Your task to perform on an android device: Increase the brightness level & turn on night mode under display settings
Image 0: 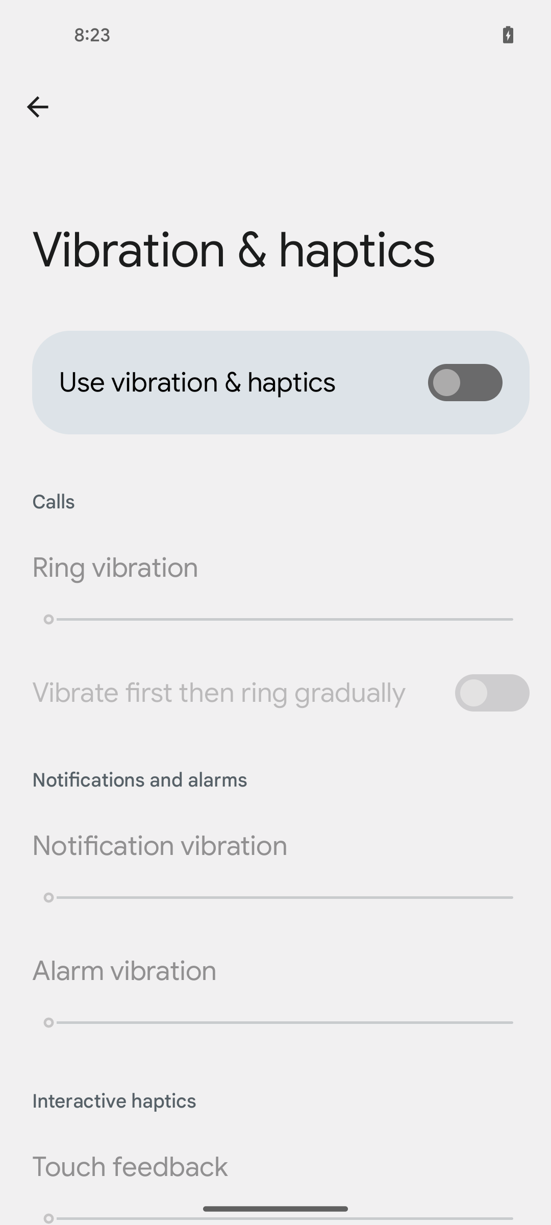
go back to settings homepage
Step 0: press back button
Image 1: 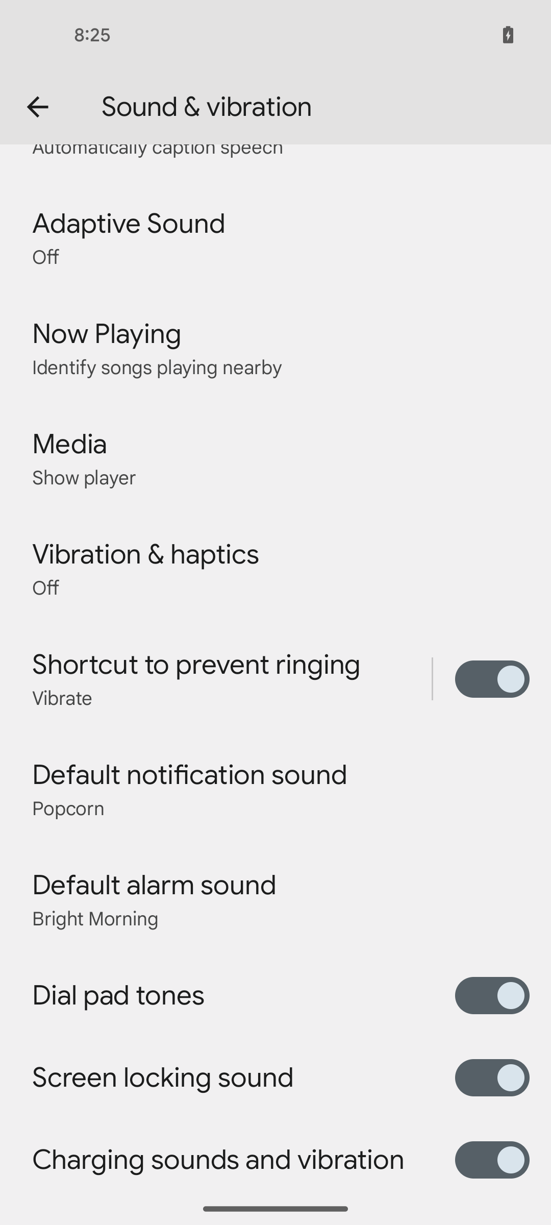
go back
Step 1: press back button
Image 2: 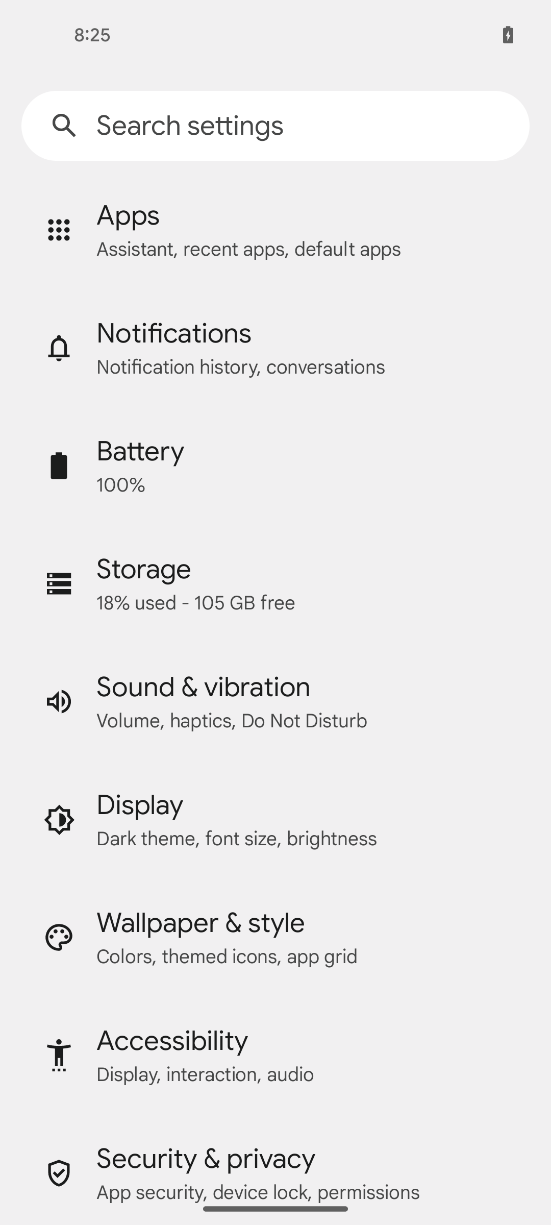
click on Display setting
Step 2: click (140, 805)
Image 3: 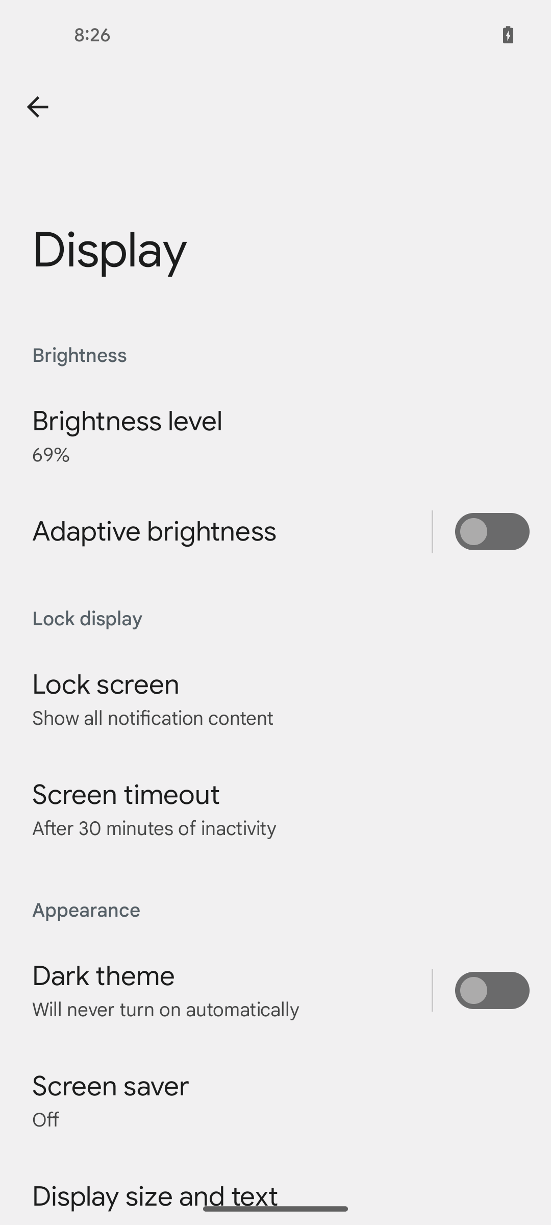
click on Brightness level to edit brightness
Step 3: click (127, 421)
Image 4: 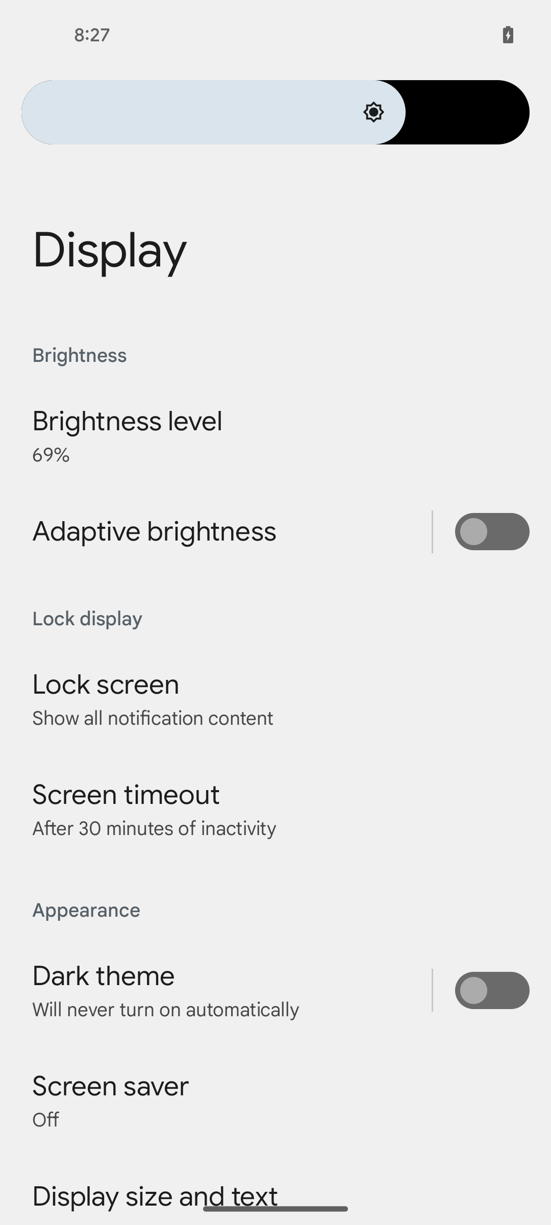
swipe right to drag the volume bar at the top of the screen to increase brightness level
Step 4: scroll left
Image 5: 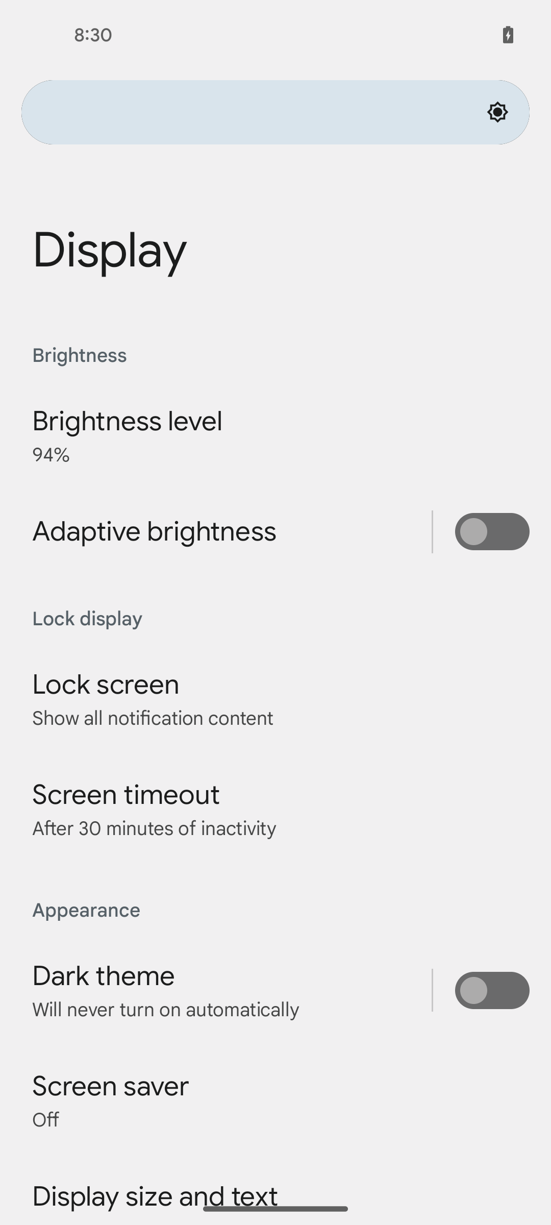
scroll down to view night mode option
Step 5: scroll down
Image 6: 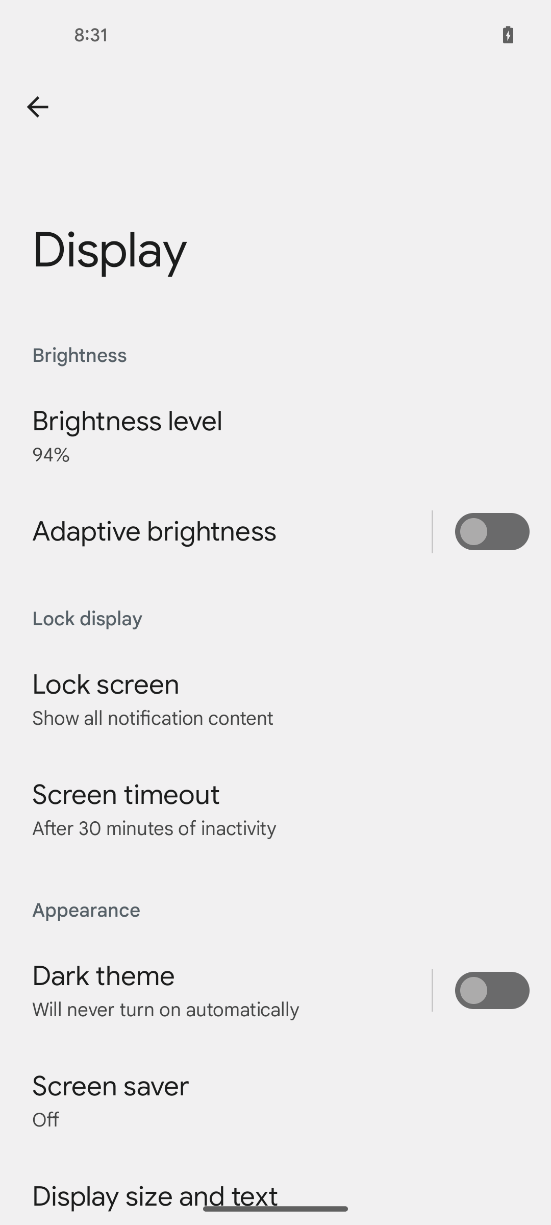
scroll down to view night mode option
Step 6: scroll down
Image 7: 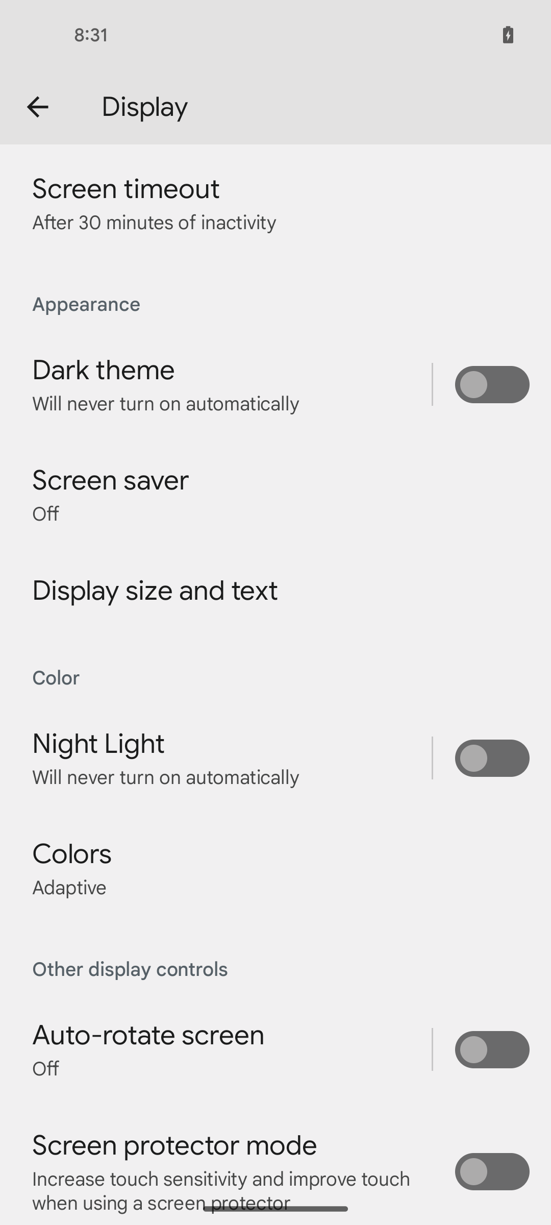
click on Night Light toggle button to turn on Night light
Step 7: click (481, 758)